Your task to perform on an android device: On the industry buying app, search for the CSK Philips screws in the category section.
Image 0: 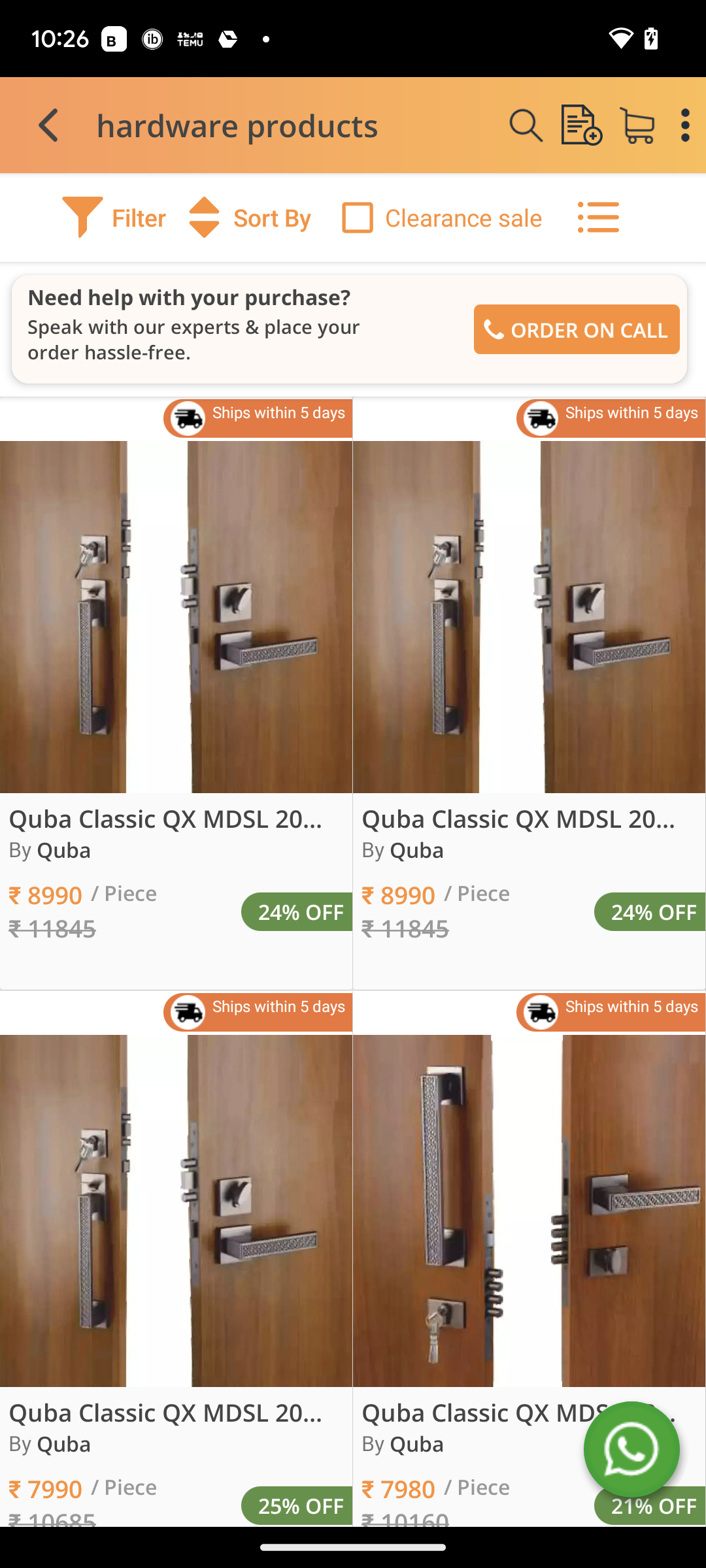
Click on Filter at the top left of the screen.
Step 0: click (114, 217)
Image 2: 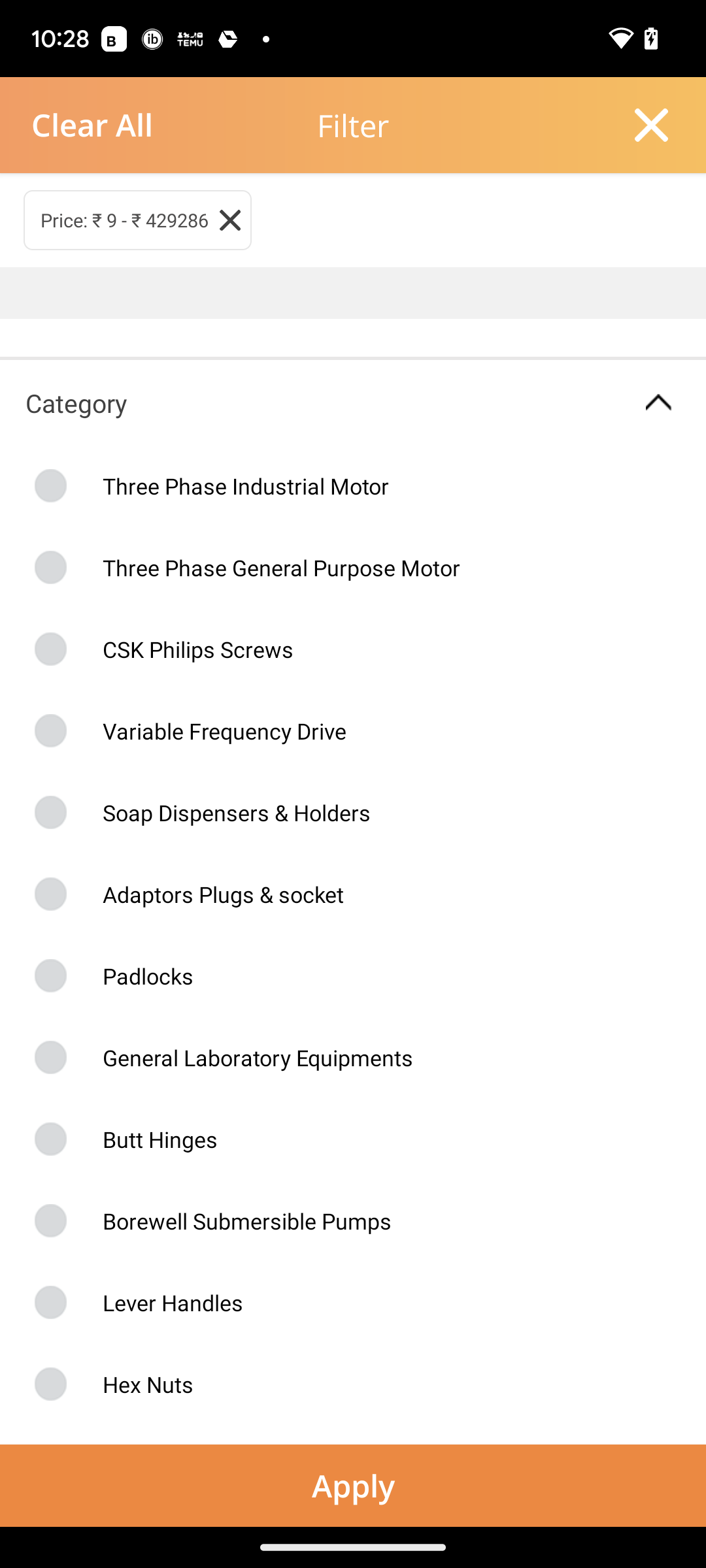
Click on the CSK Philips screws on the left of the screen.
Step 2: click (163, 649)
Image 3: 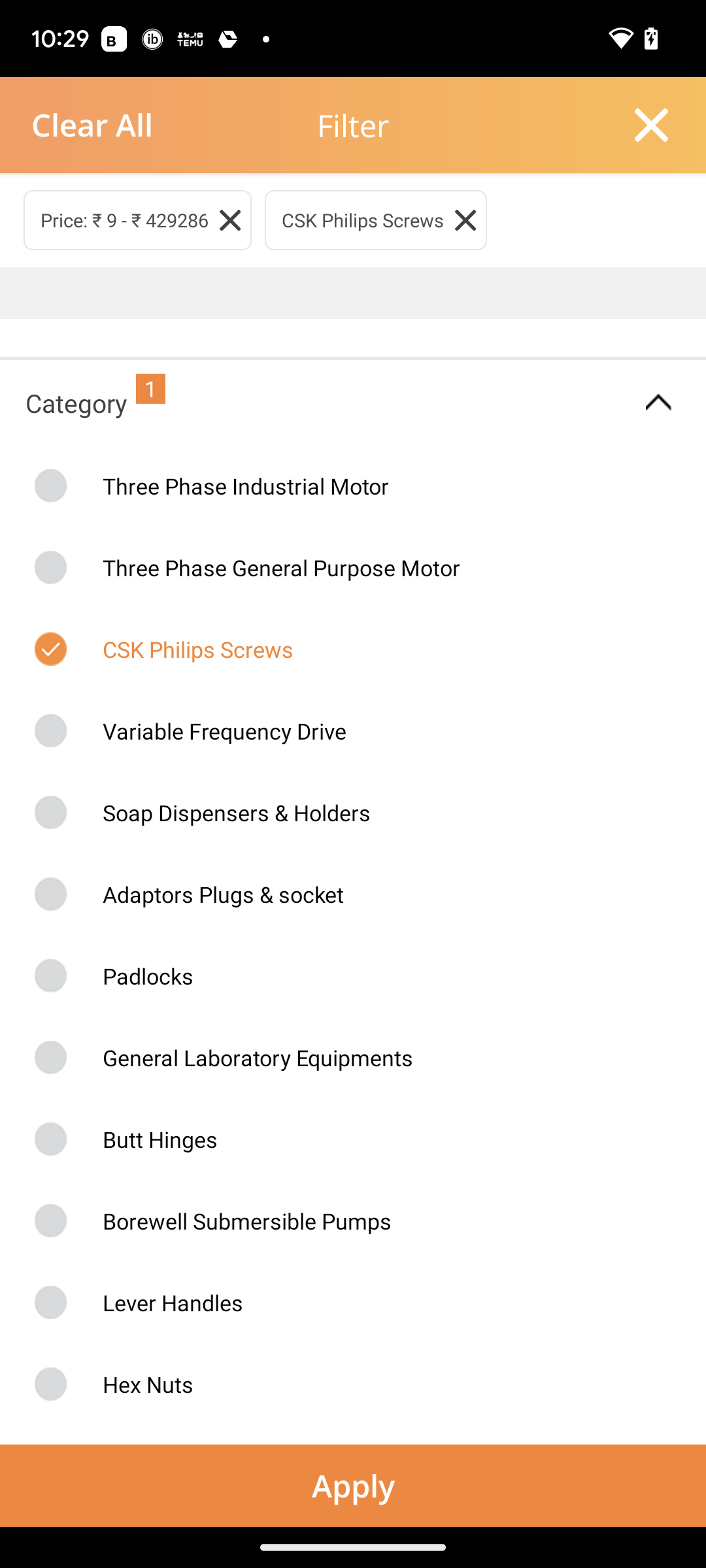
Click on Apply at the bottom of the screen.
Step 3: click (353, 1485)